Your task to perform on an android device: I will take some time to prepare and be ready for my cycling competition event, so set the notification for 1 hour before my cycling competition event
Image 0: 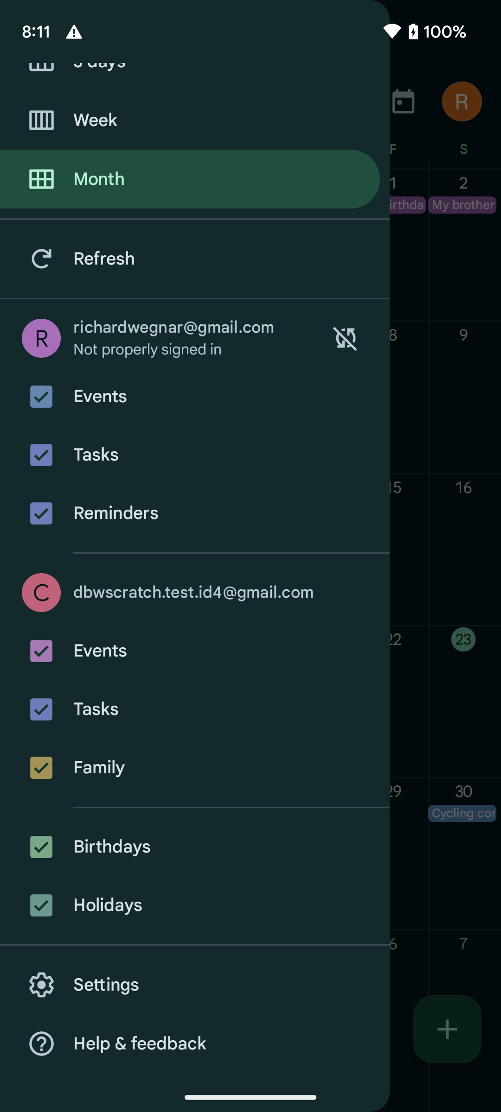
Go back to the previous page
Step 0: press back button
Image 1: 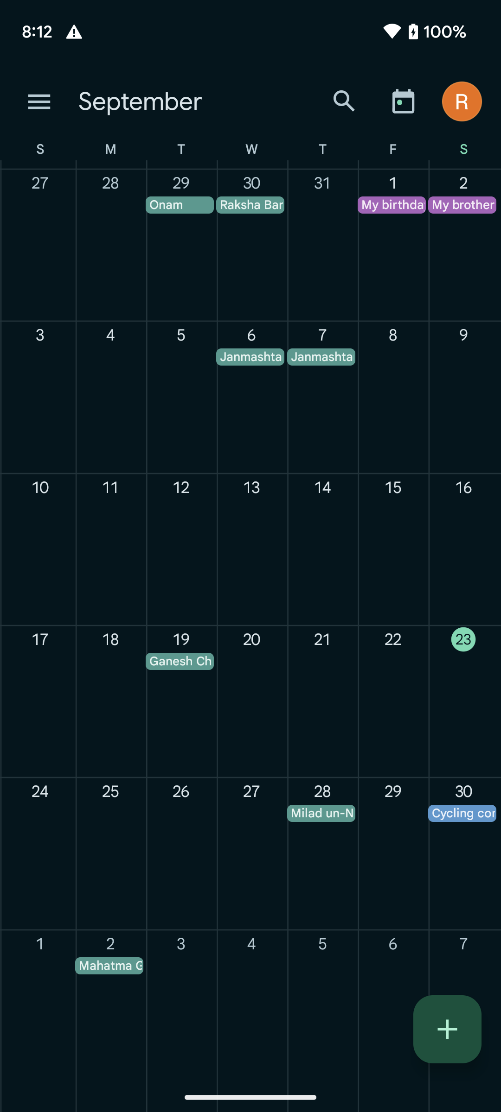
Click on the 30 at the bottom of the screen to view the Cycling competiton event
Step 1: click (463, 854)
Image 3: 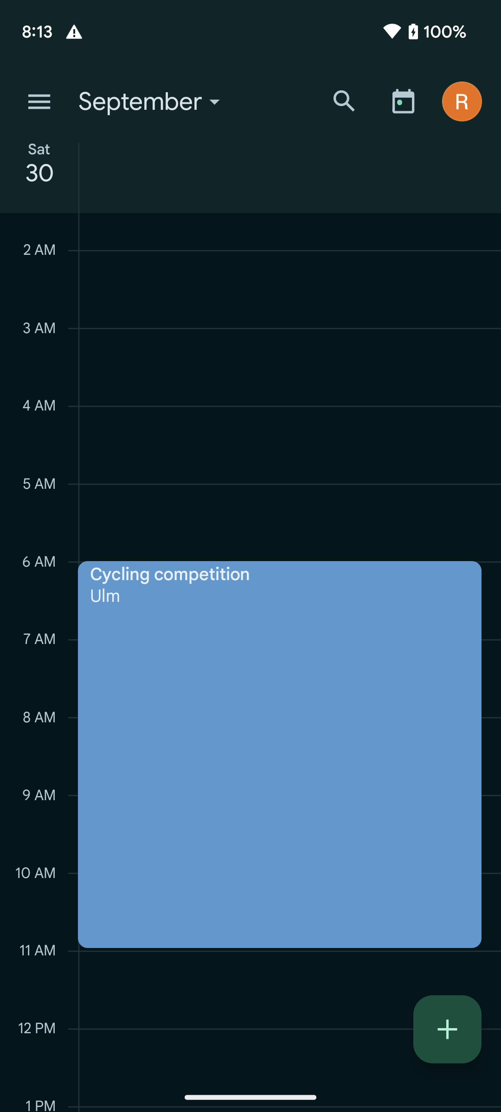
Click on the Cycling competition event to view the edit option
Step 3: click (280, 754)
Image 4: 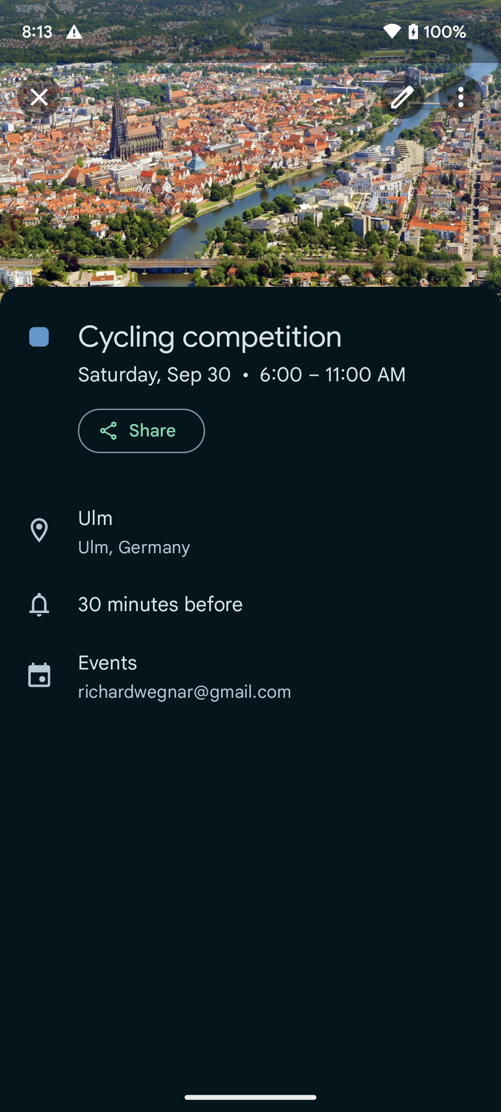
Click on the edit icon at the top right corner of the screen to view the set notification option
Step 4: click (402, 97)
Image 5: 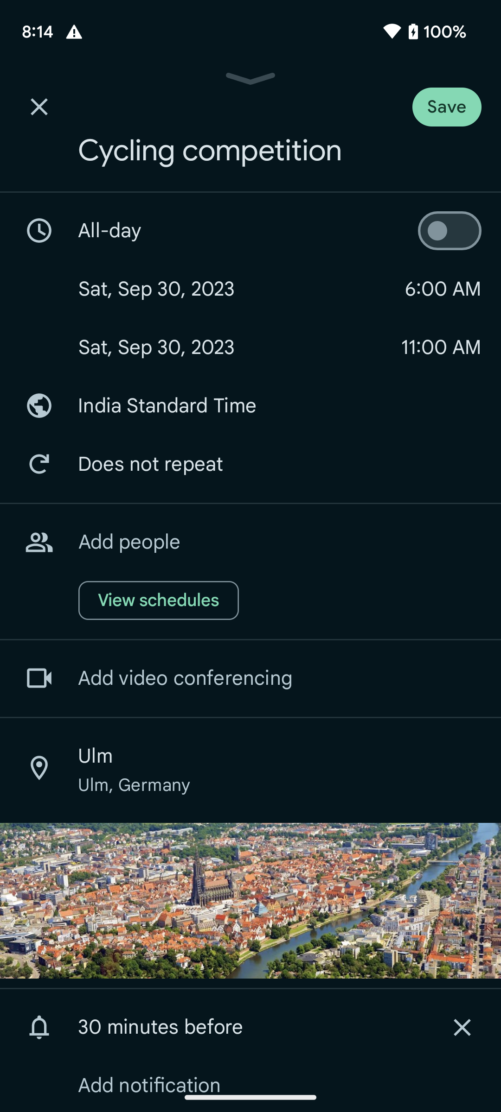
Click on the Add notification option at the bottom of the screen
Step 5: click (149, 1085)
Image 6: 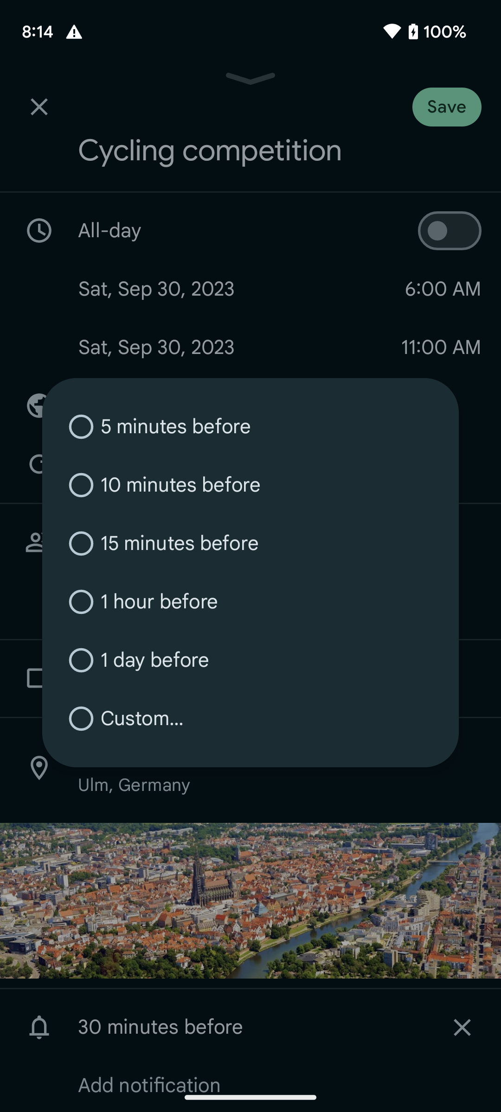
Click on the circle of 1 hour before to set the notification
Step 6: click (140, 601)